Your task to perform on an android device: Delete the meeting that I have scheduled on December 29 for the "EMPLOYMENT FAIR EVENT" on the Webex app.
Image 0: 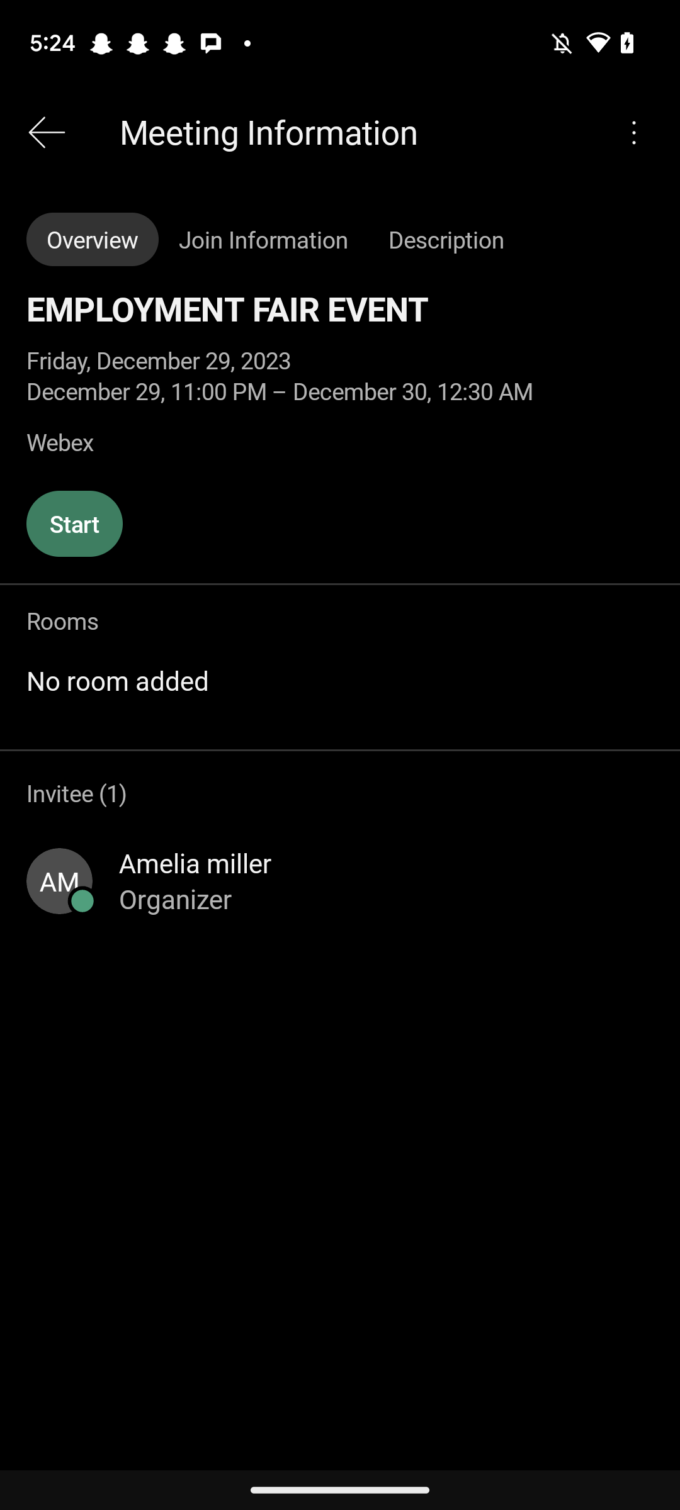
Click on the three dots at the top right corner of the screen.
Step 0: click (634, 132)
Image 1: 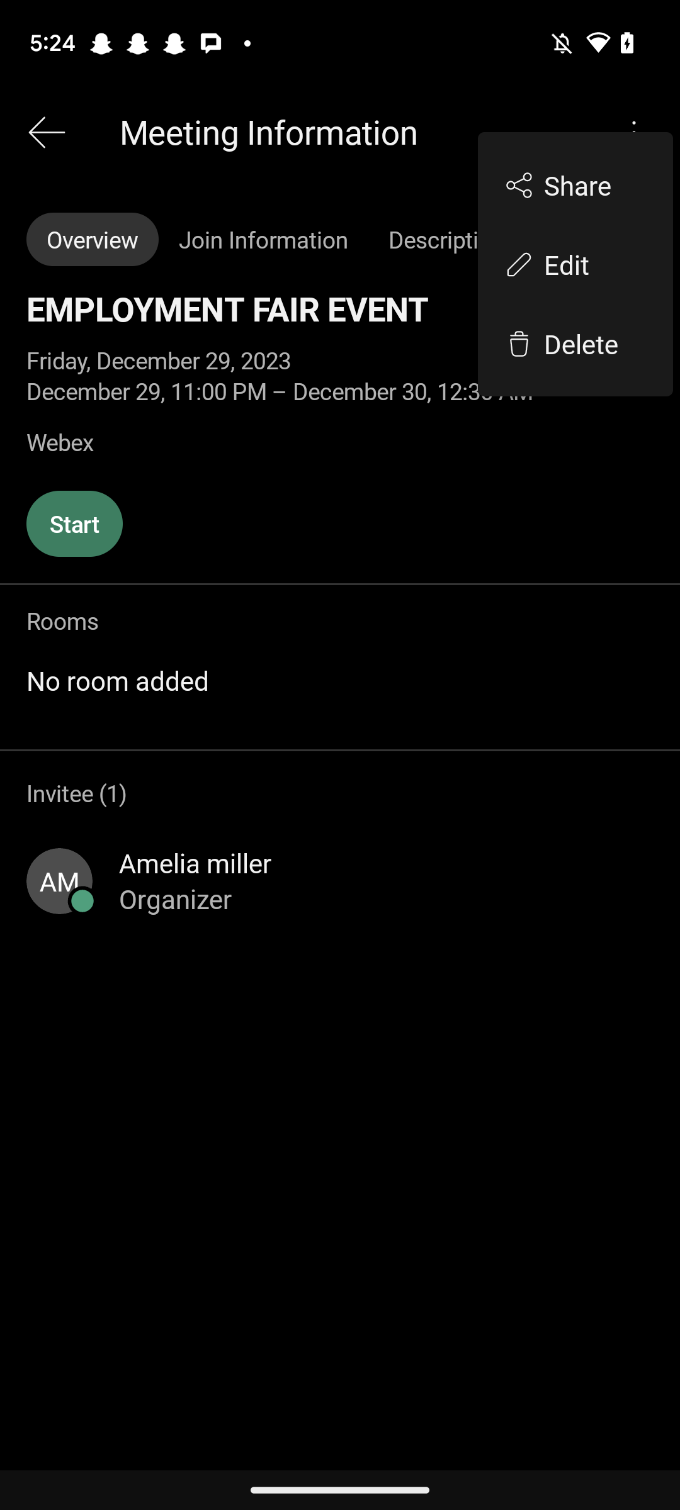
Click on the Delete button.
Step 1: click (584, 361)
Image 2: 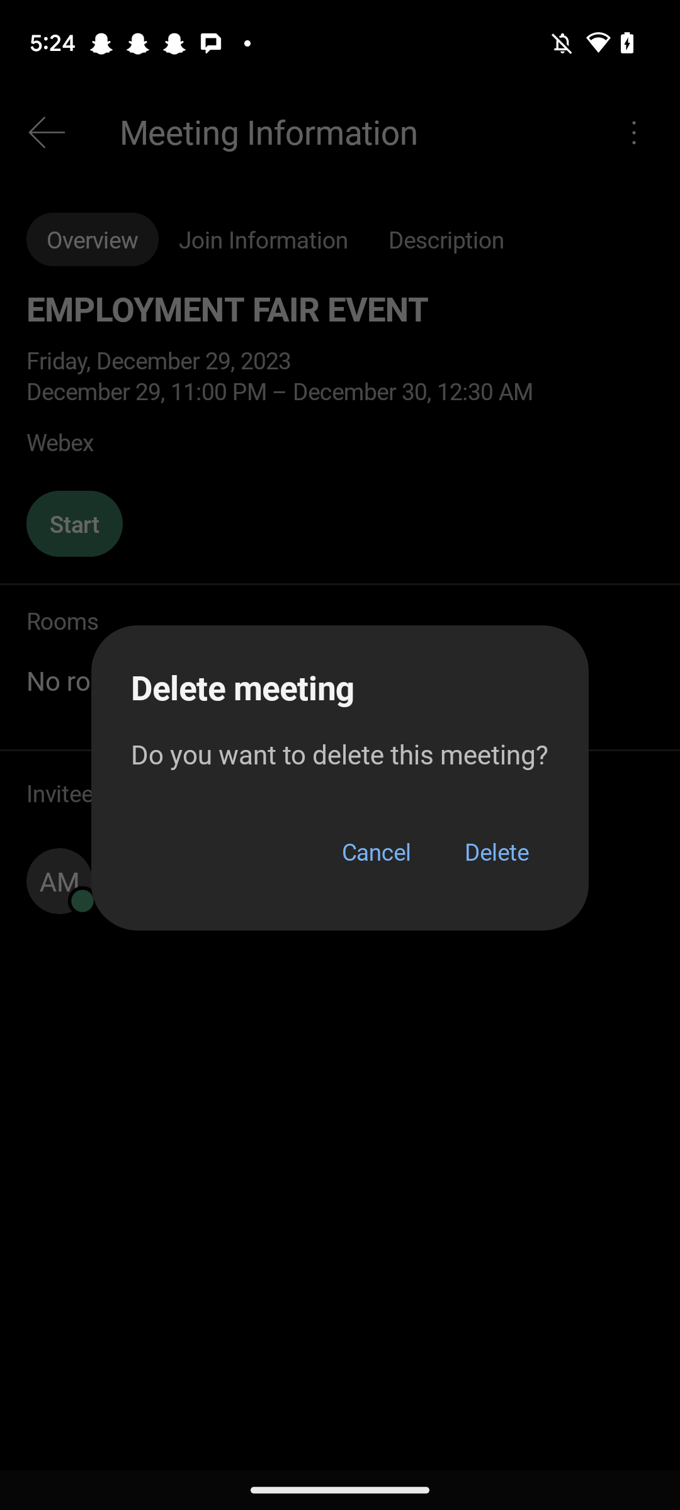
Click on the Delete tab.
Step 2: click (497, 851)